Your task to perform on an android device: Open the Blinkit app and view all the products added to your cart then view the total price.
Image 0: 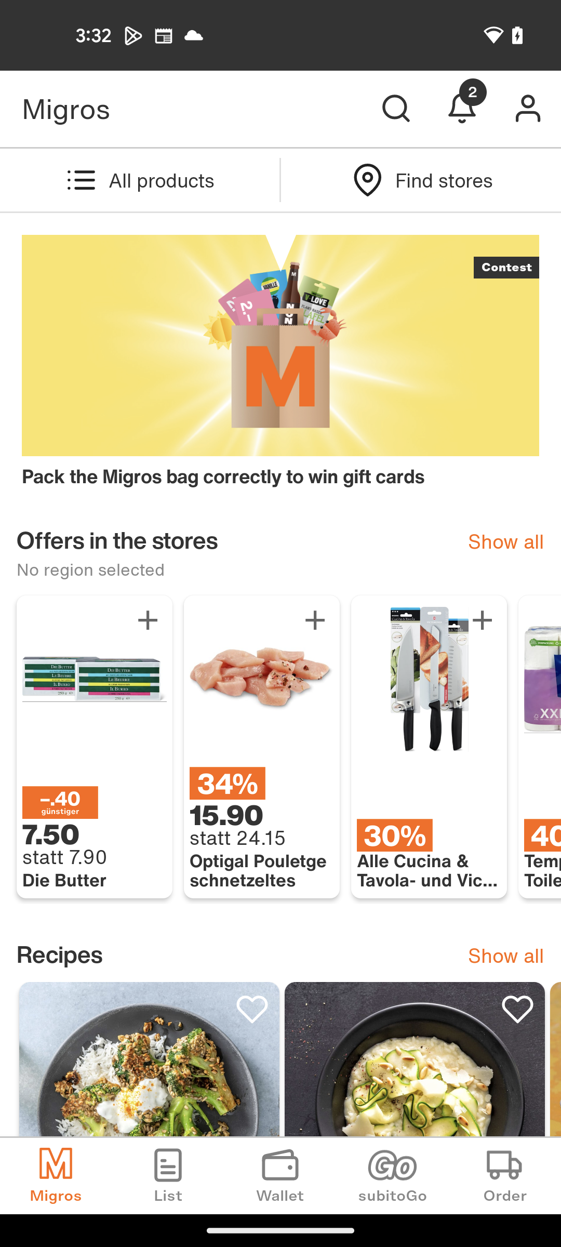
Open the Blinkit app
Step 0: open app "Blinkit"
Image 1: 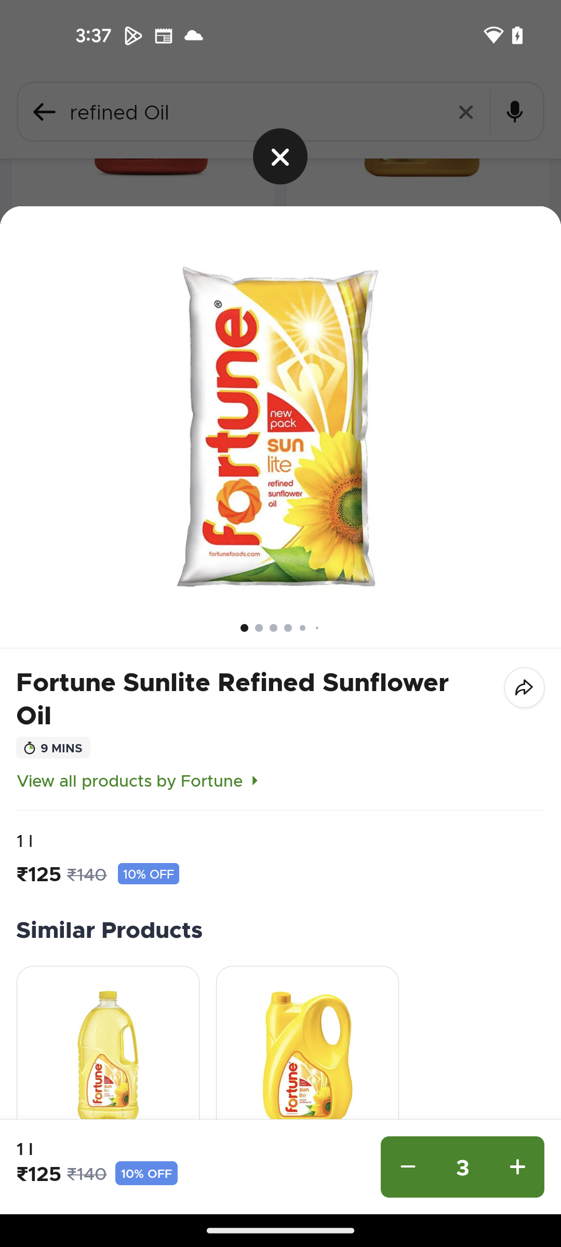
Go back to the previous page
Step 1: press back button
Image 2: 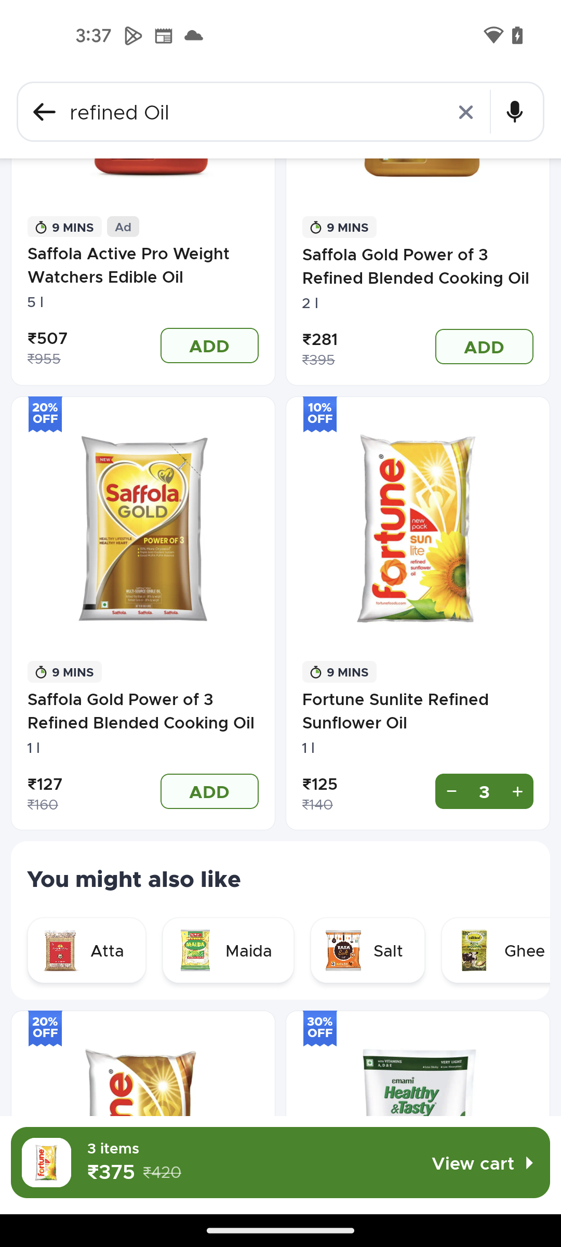
Click on the view cart option at the bottom right corner of the screen
Step 2: click (332, 1163)